Your task to perform on an android device: I'm out of groceries, and we're having a pizza party tonight, so I'd like to order 150 g Mozzarella cheese from the Migros app.
Image 0: 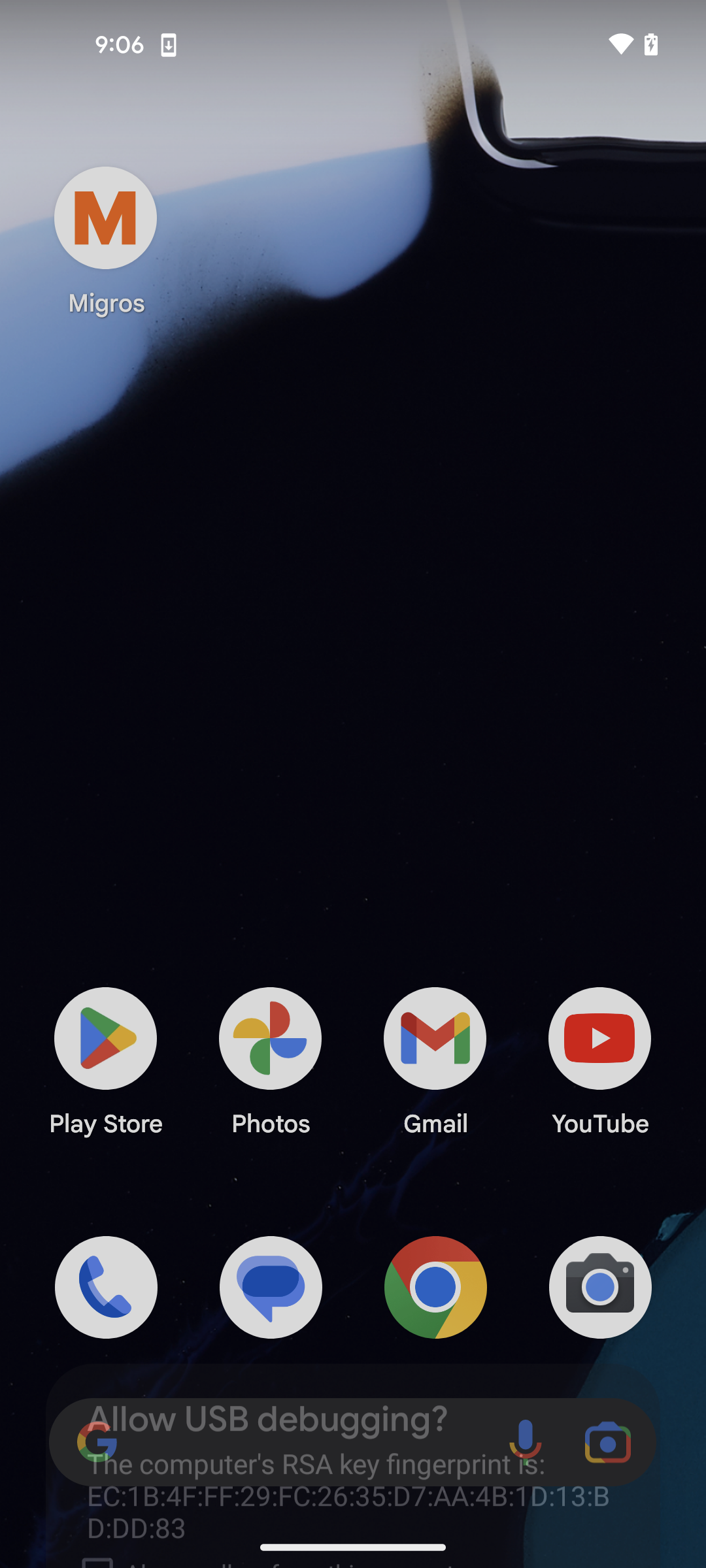
open the Migros app
Step 0: open app "Migros"
Image 1: 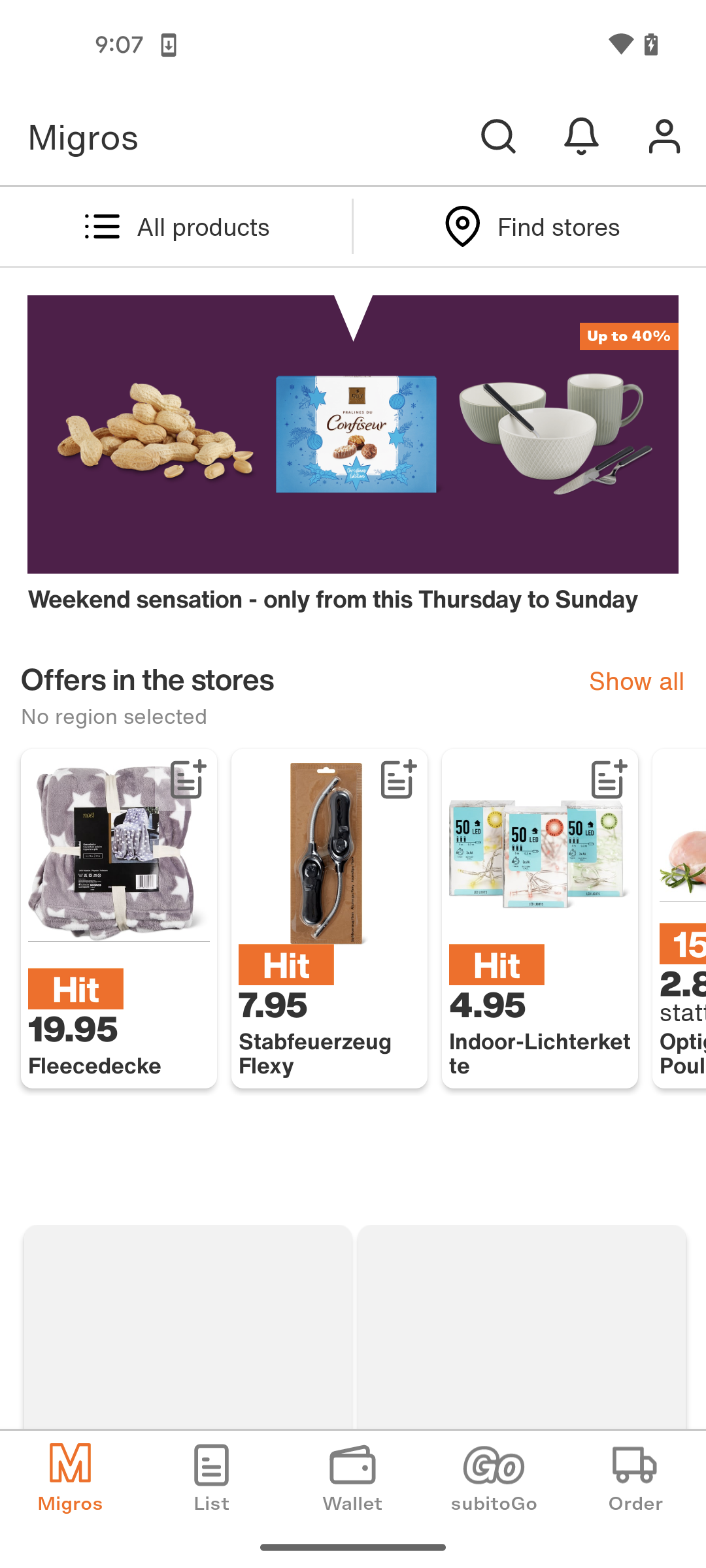
click on the search icon
Step 1: click (498, 137)
Image 2: 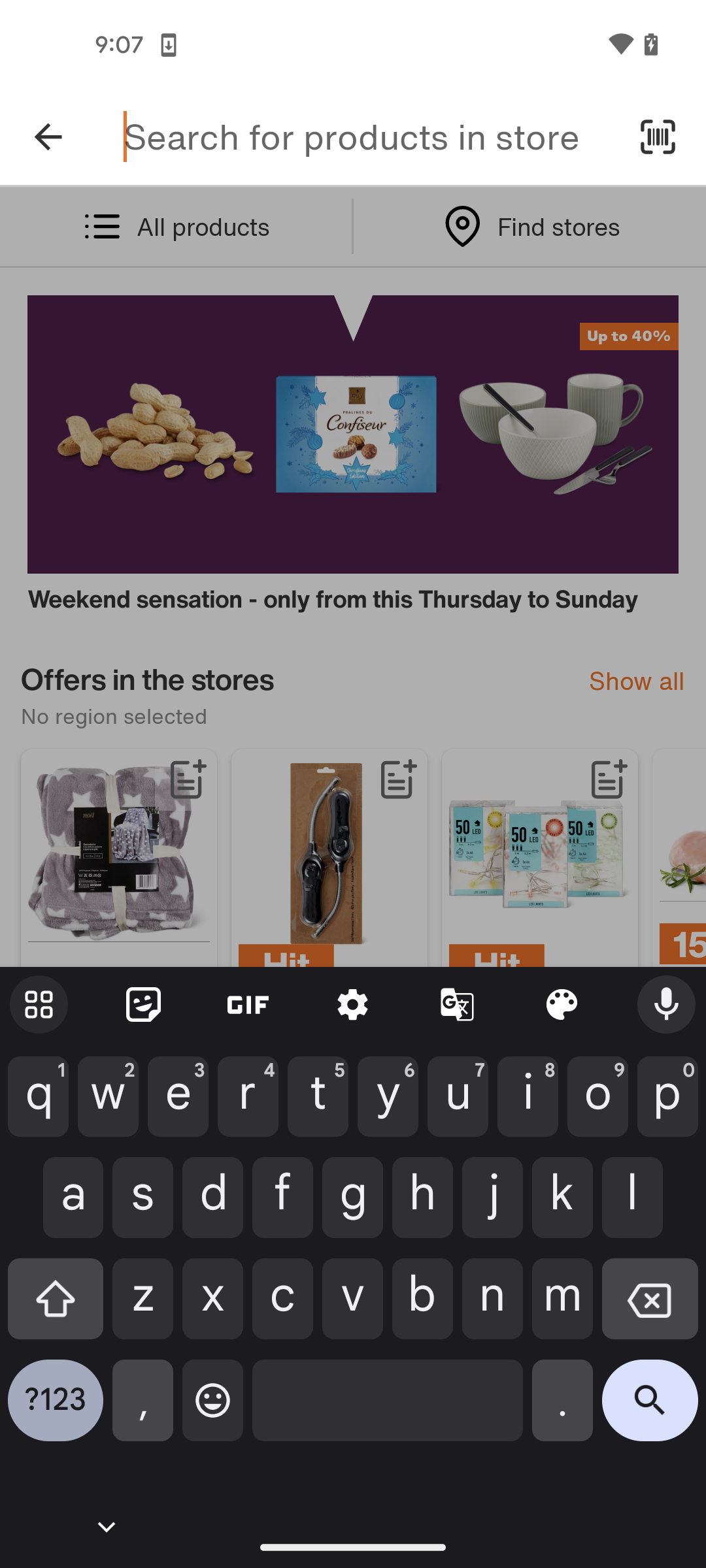
type Mozzarella cheese 150g
Step 2: type "Mozzarella cheese 150g"
Image 3: 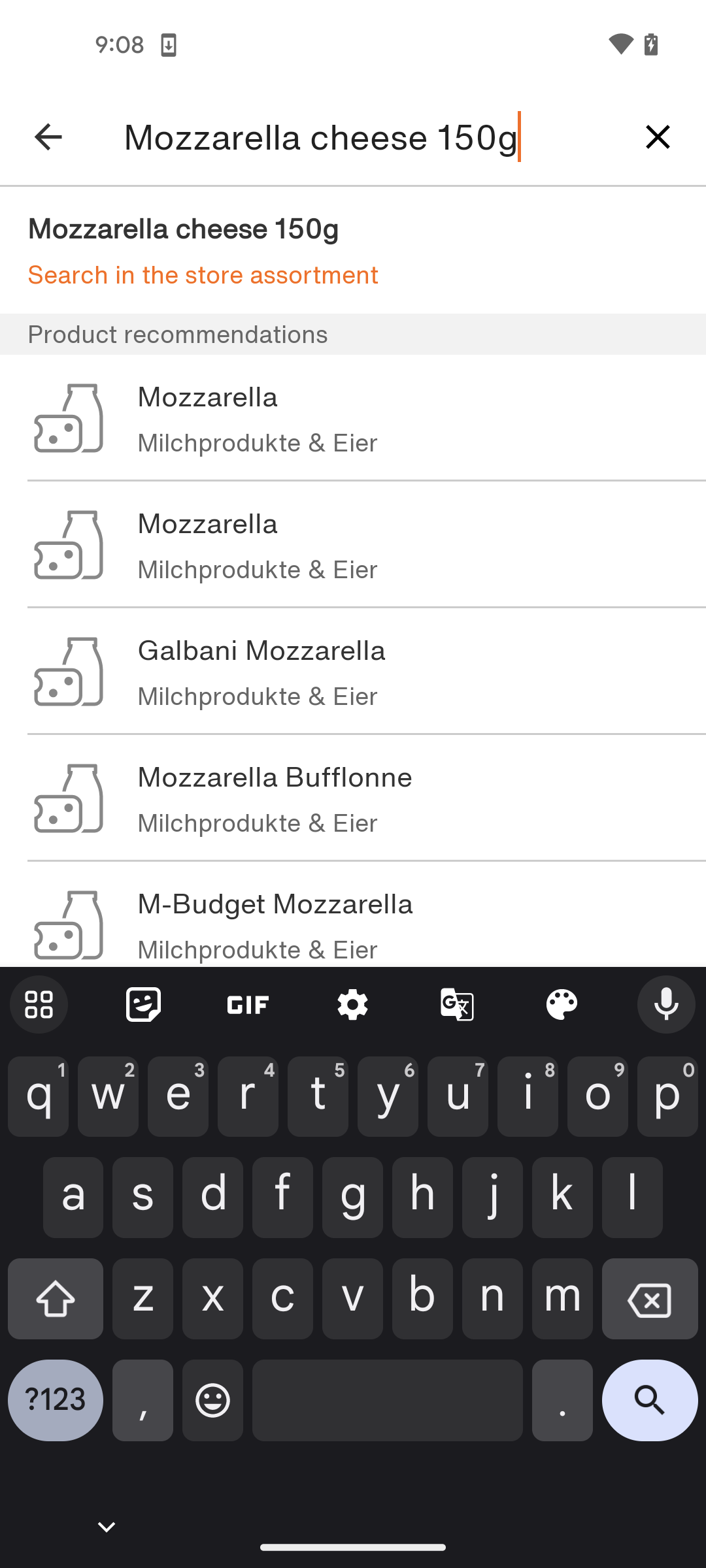
click on the search icon
Step 3: click (650, 1410)